Your task to perform on an android device: I want to buy a formal shirt for myself. Search for formal shirts in the H&M app.
Image 0: 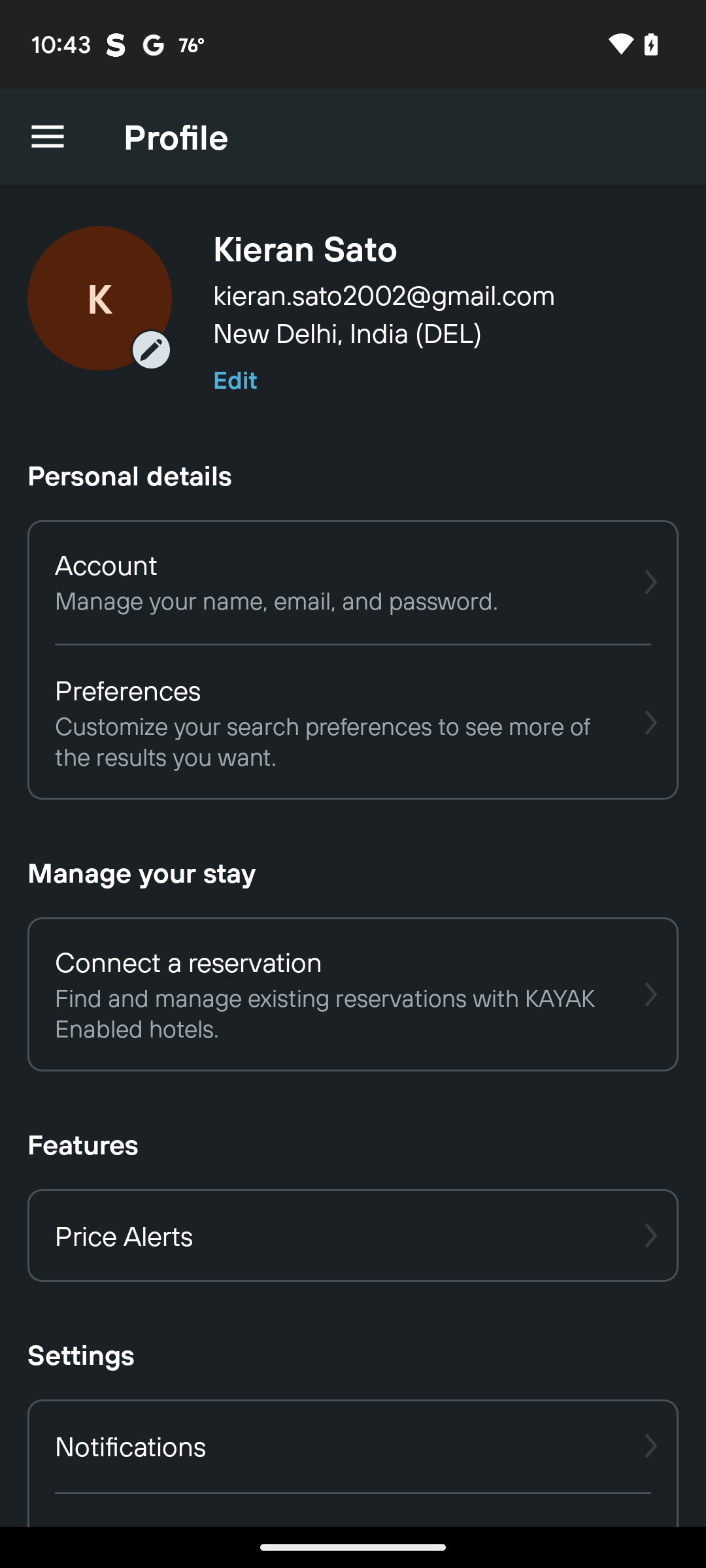
Open the H&M app
Step 0: open app "H&M"
Image 1: 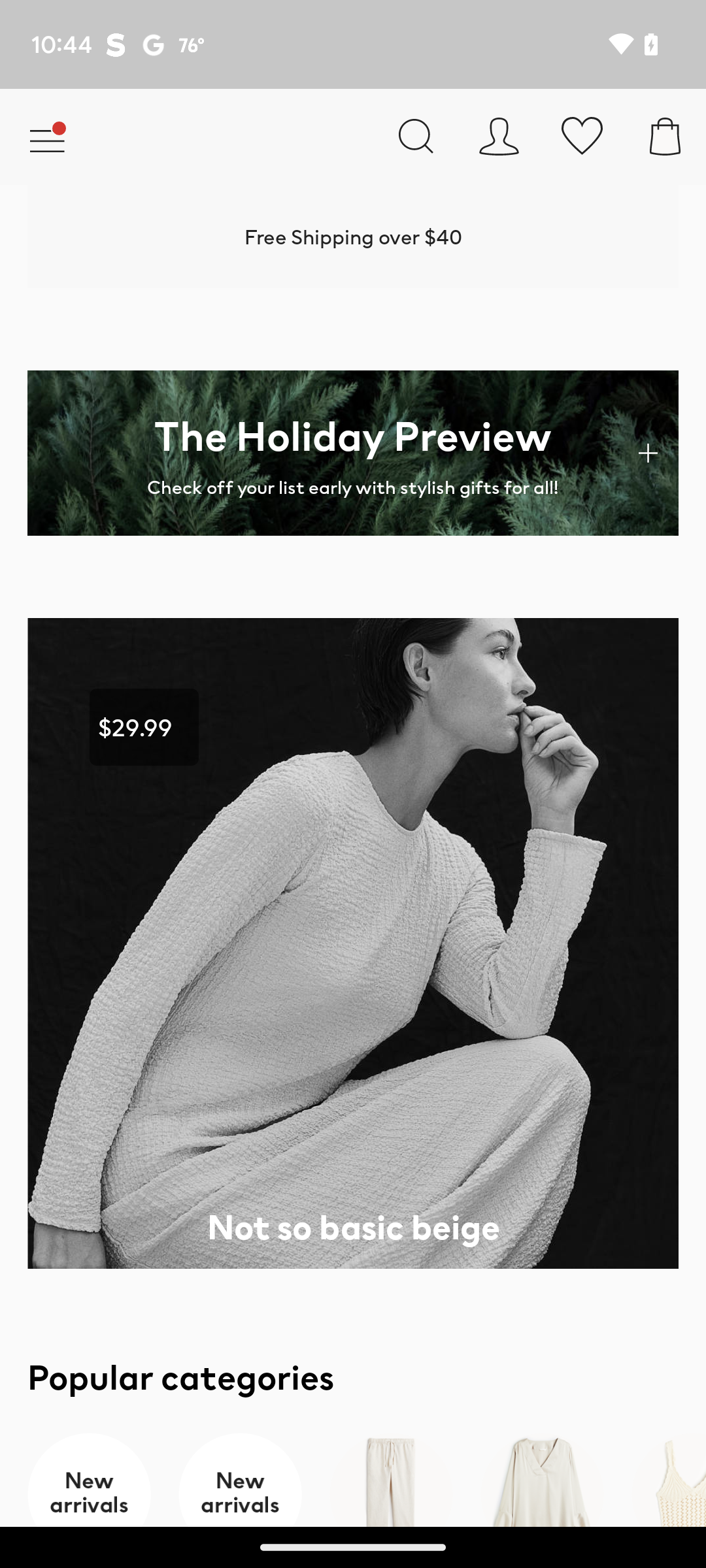
Click on the search bar at the top of the screen
Step 1: click (416, 136)
Image 2: 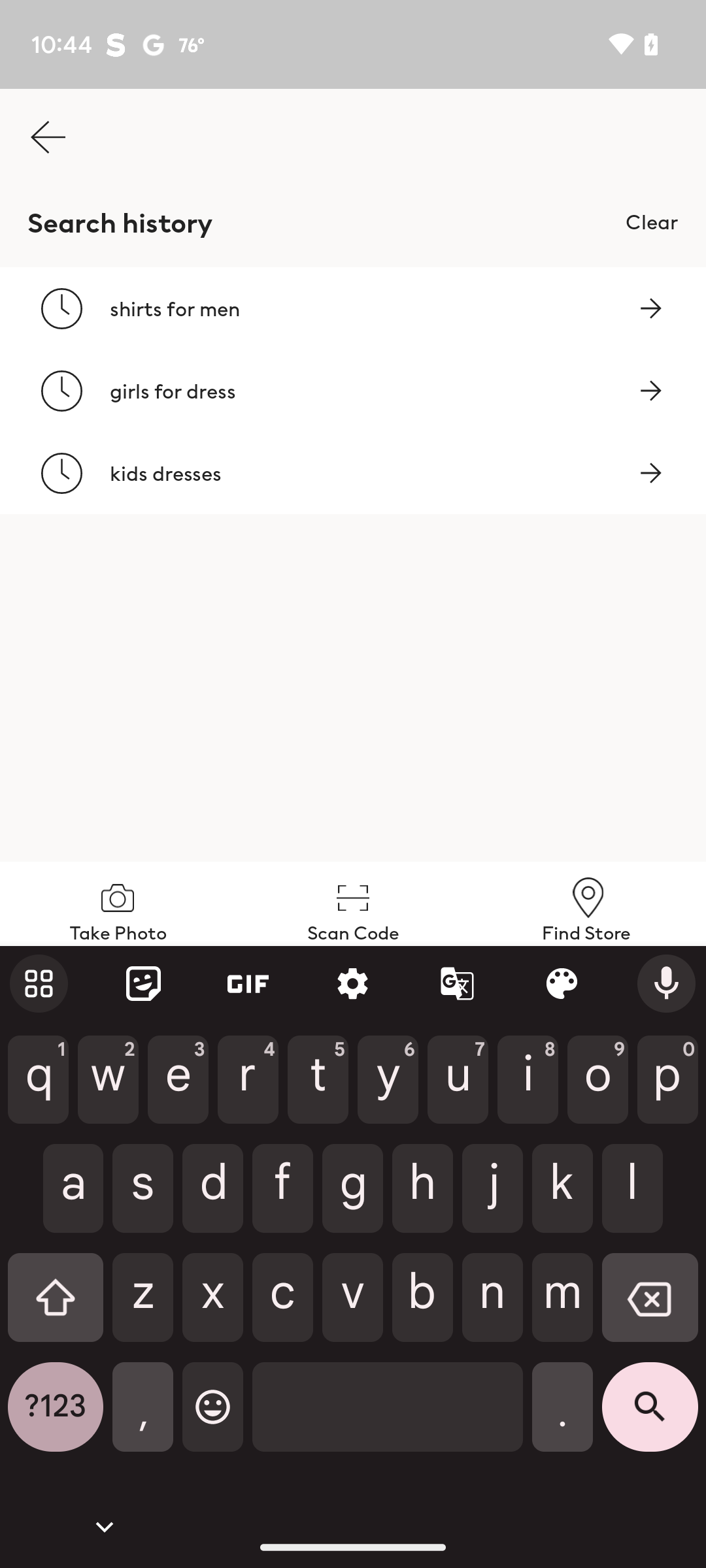
Type shirts for men in the search bar
Step 2: type "shirts for men"
Image 3: 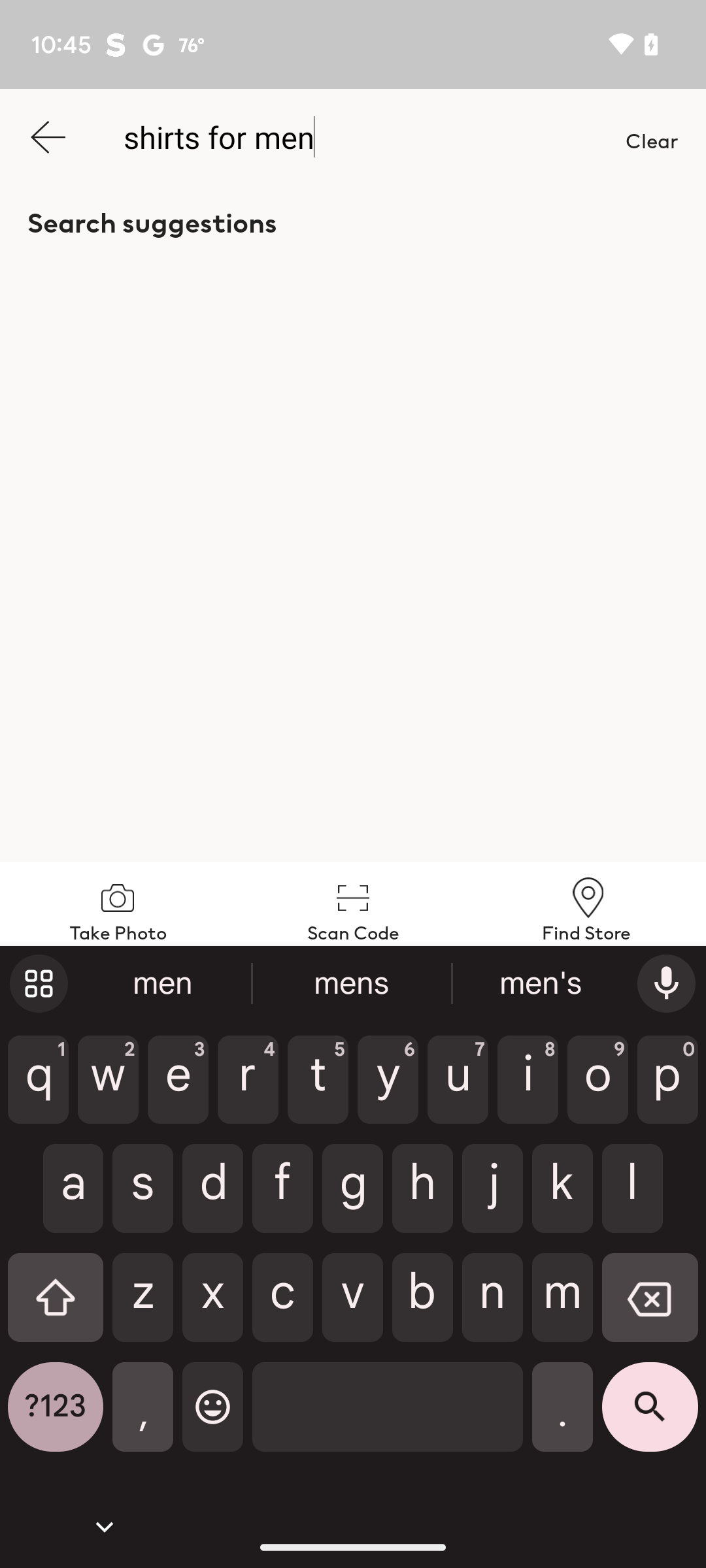
Click on the search icon on the keyboard.
Step 3: click (650, 1417)